Your task to perform on an android device: I'd want to see the snack recipes because they're quick and uncomplicated.
Image 0: 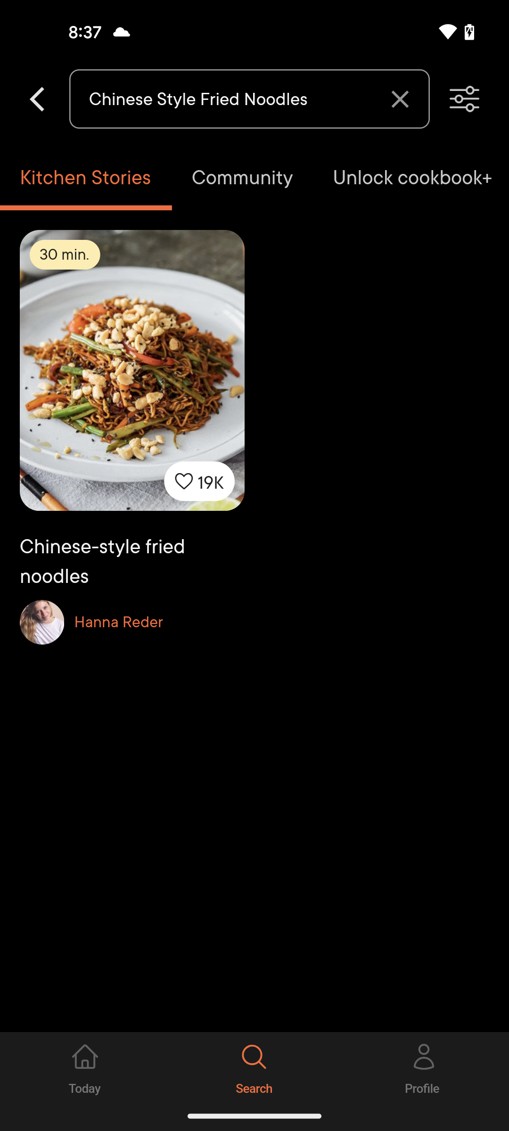
click on the filter icon at the right corner of the screen
Step 0: click (456, 98)
Image 1: 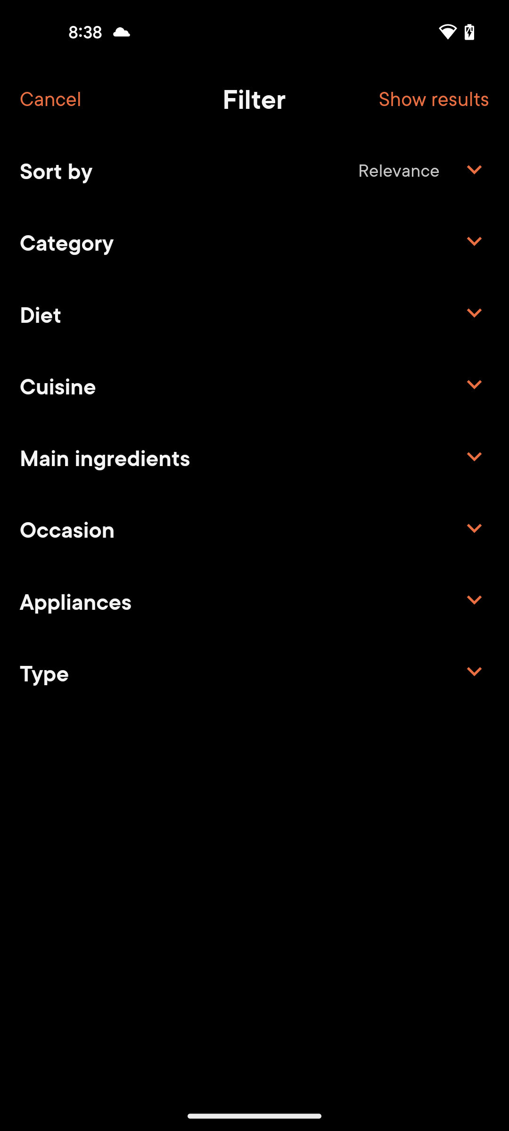
click on the Category drop down option
Step 1: click (254, 241)
Image 2: 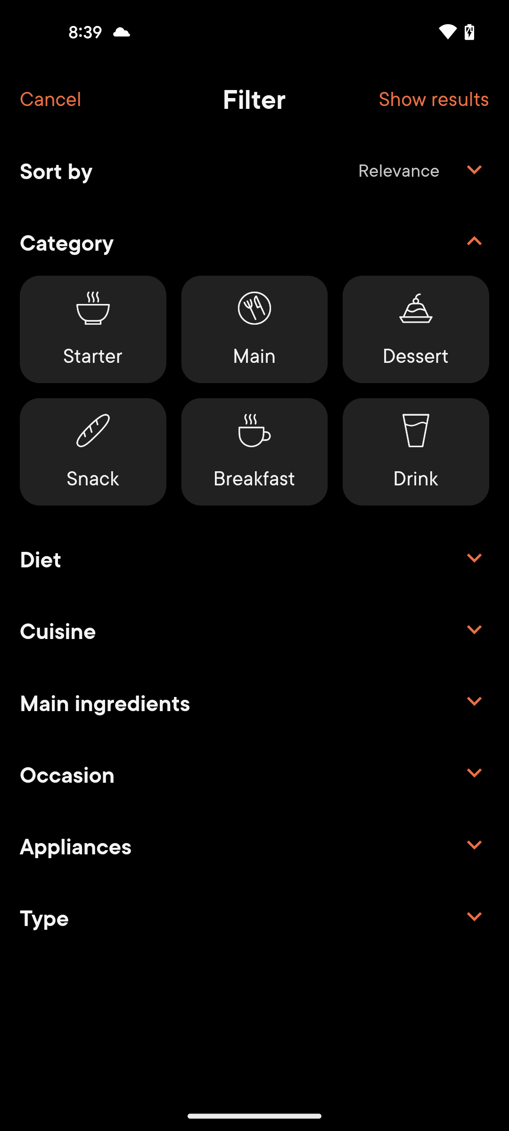
click on the Snack option
Step 2: click (93, 451)